Your task to perform on an android device: I want to share the dance steps and positions file to coledbwpersonatest@gmail.com via the gmail app so he can take guidance by the PDF file.
Image 0: 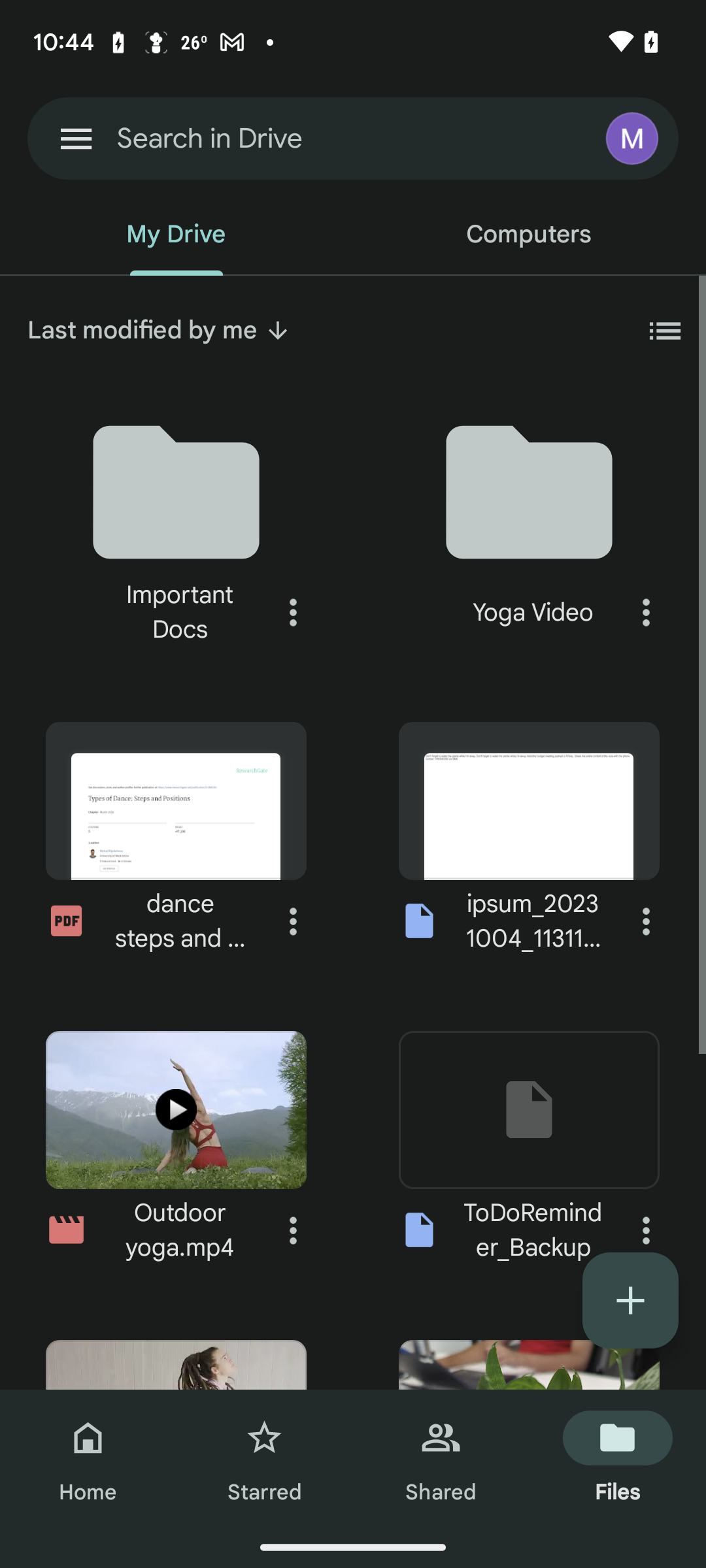
Click on the three dots icon next to the dance steps and positions file 
Step 0: click (293, 921)
Image 1: 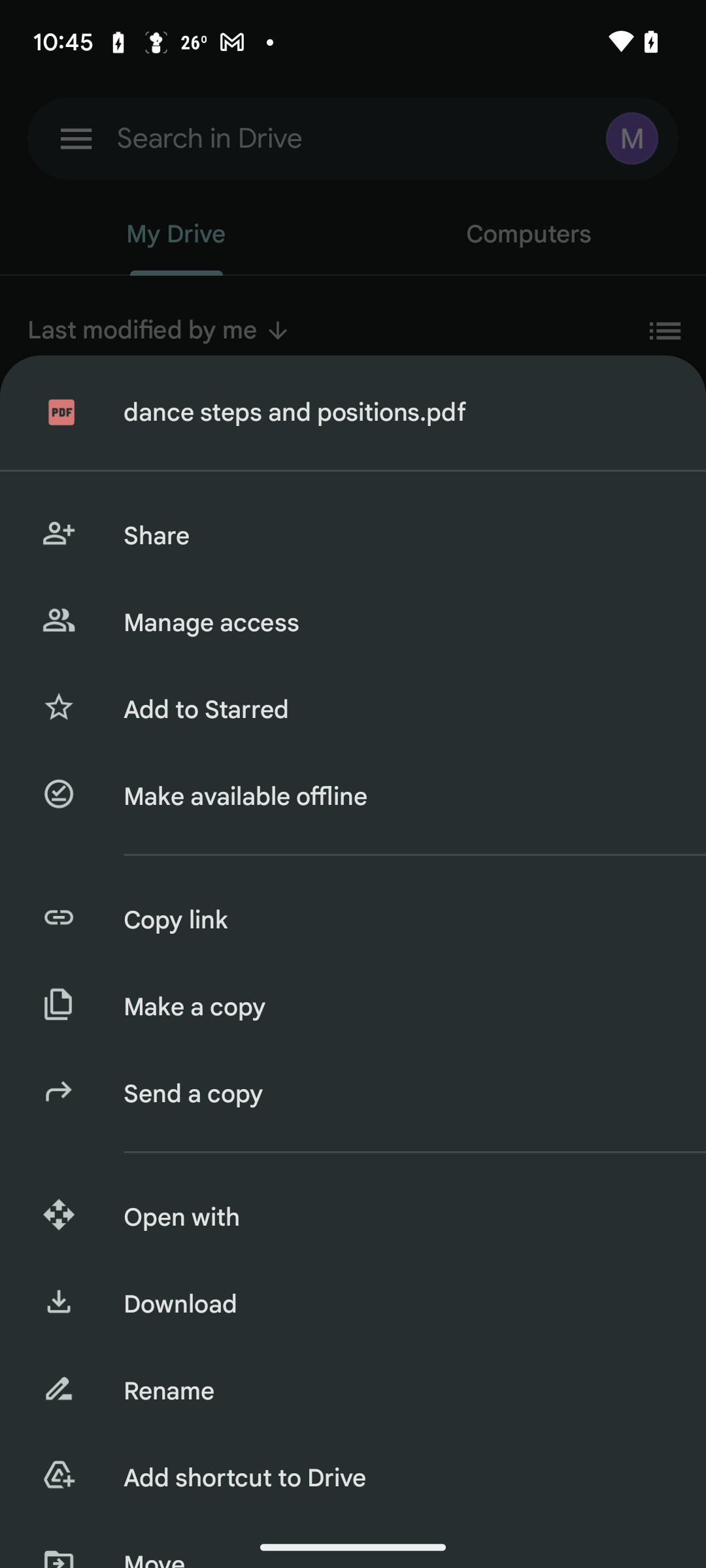
Click on the share option
Step 1: click (394, 536)
Image 2: 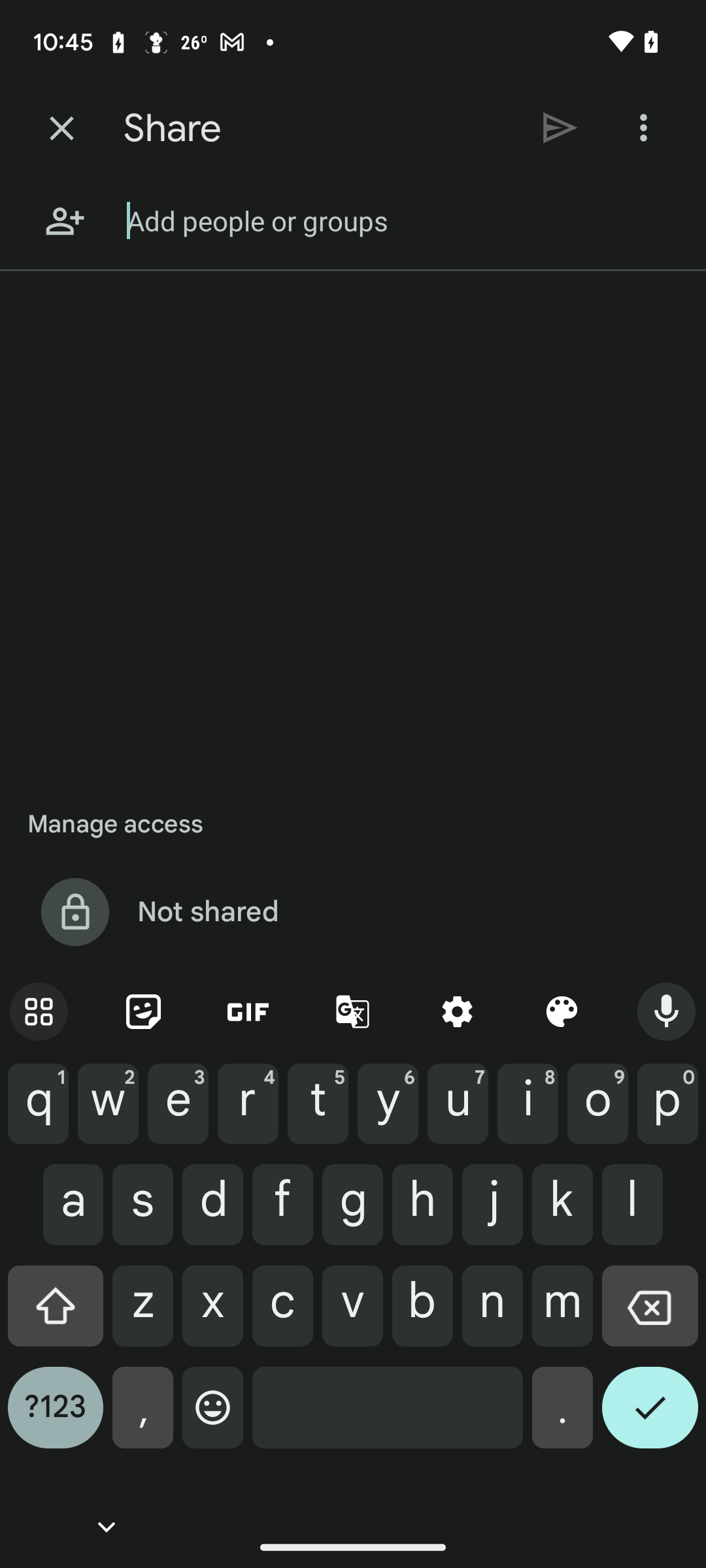
Enter the recipient's id as  coledbwpersonatest@gmail.com
Step 2: type " coledbwpersonatest@gmail.com"
Image 3: 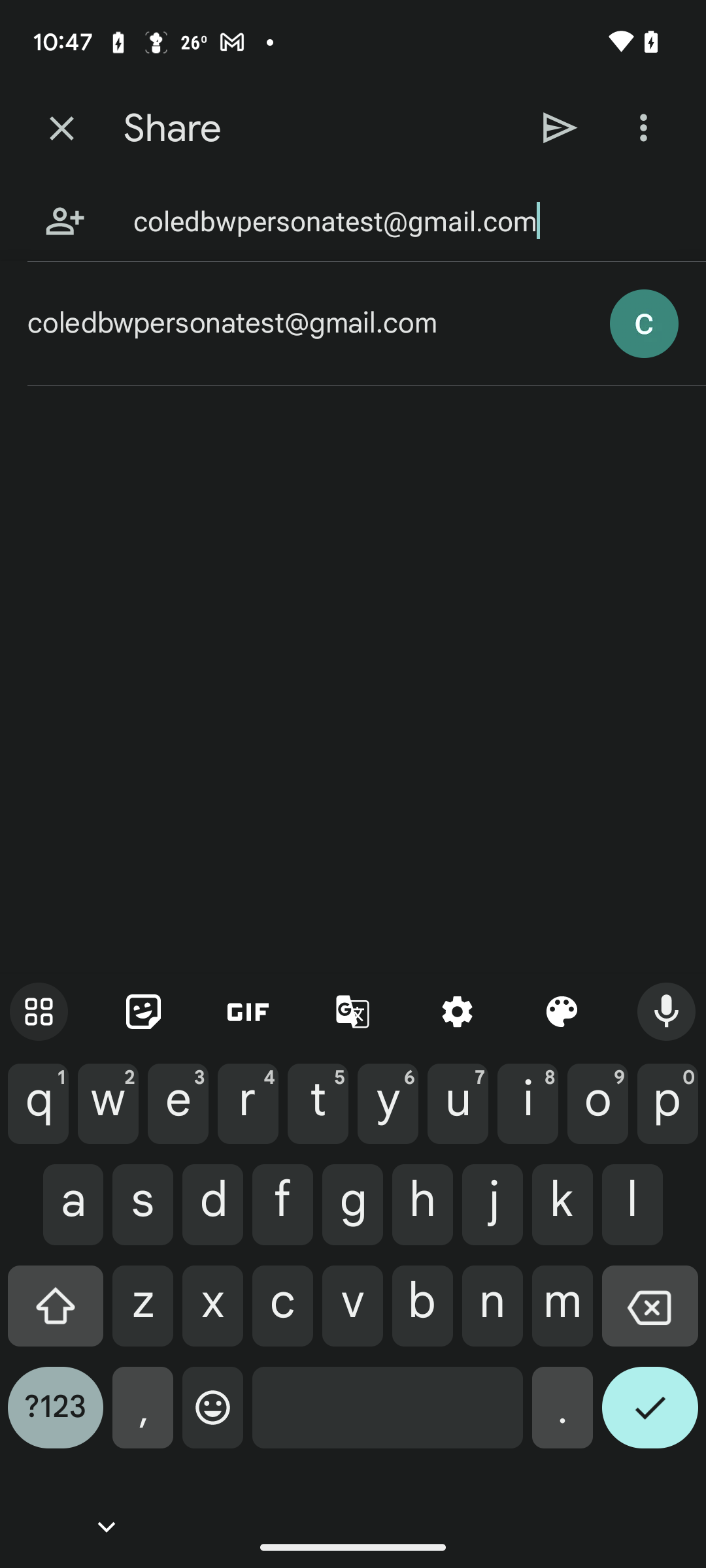
Click on the tick on the keyboard
Step 3: click (650, 1418)
Image 4: 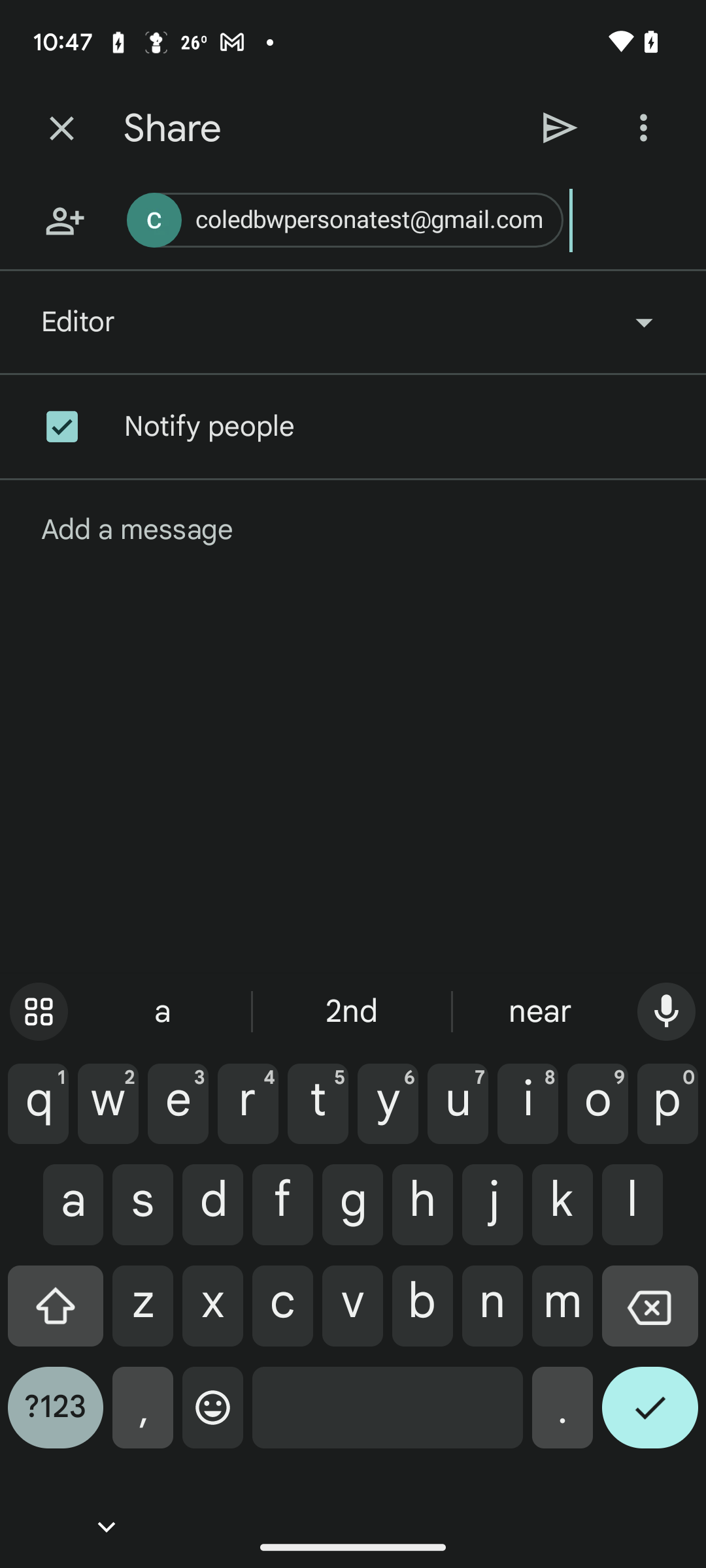
Click on the send icon at the top of the screen
Step 4: click (560, 128)
Image 5: 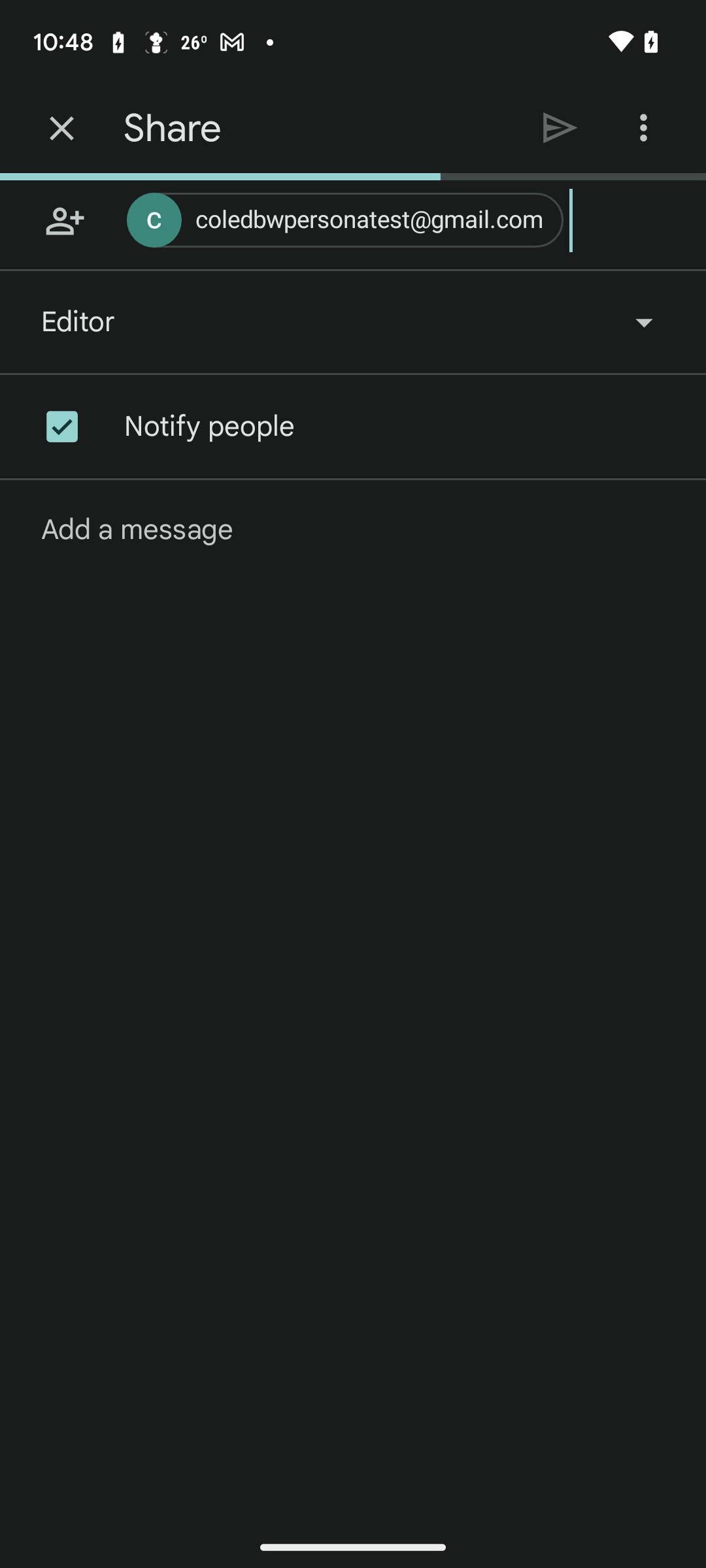
Click on the send icon at the top of the screen
Step 5: wait